Your task to perform on an android device: I want to add Kwality Baking soda powder in the cart as it has 51% discount.
Image 0: 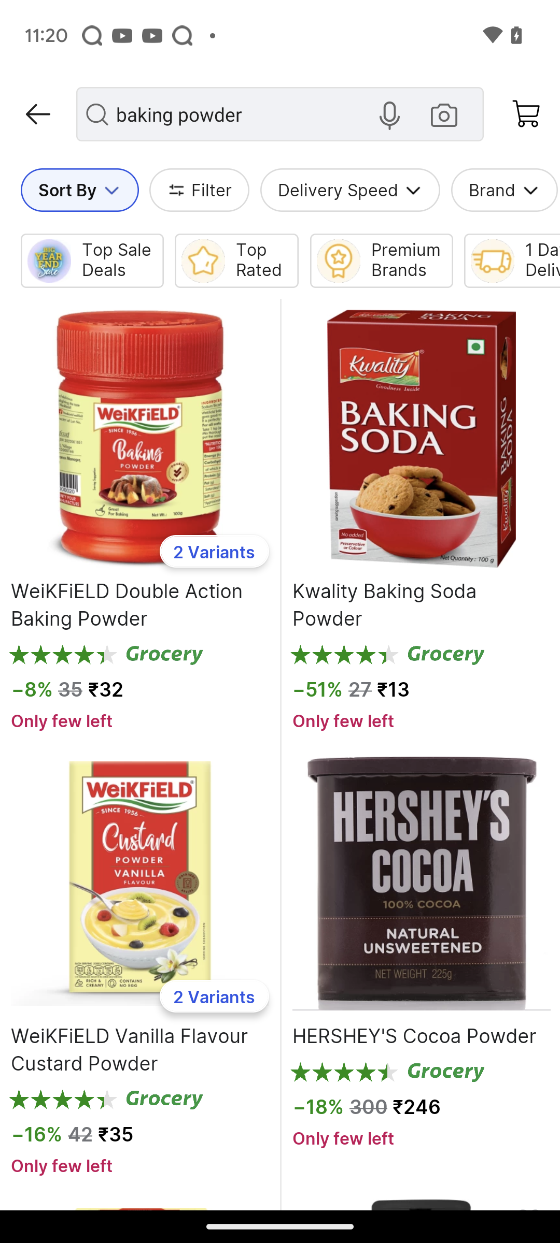
Click on the Kwality Baking soda powder
Step 0: click (421, 438)
Image 1: 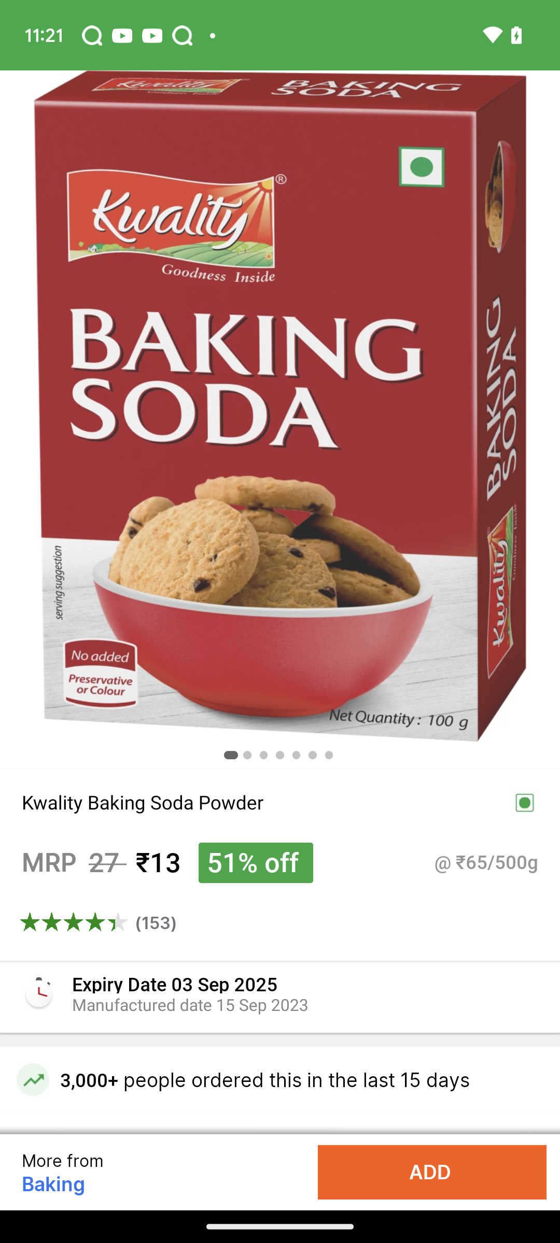
Click on the ADD button
Step 1: click (432, 1172)
Image 2: 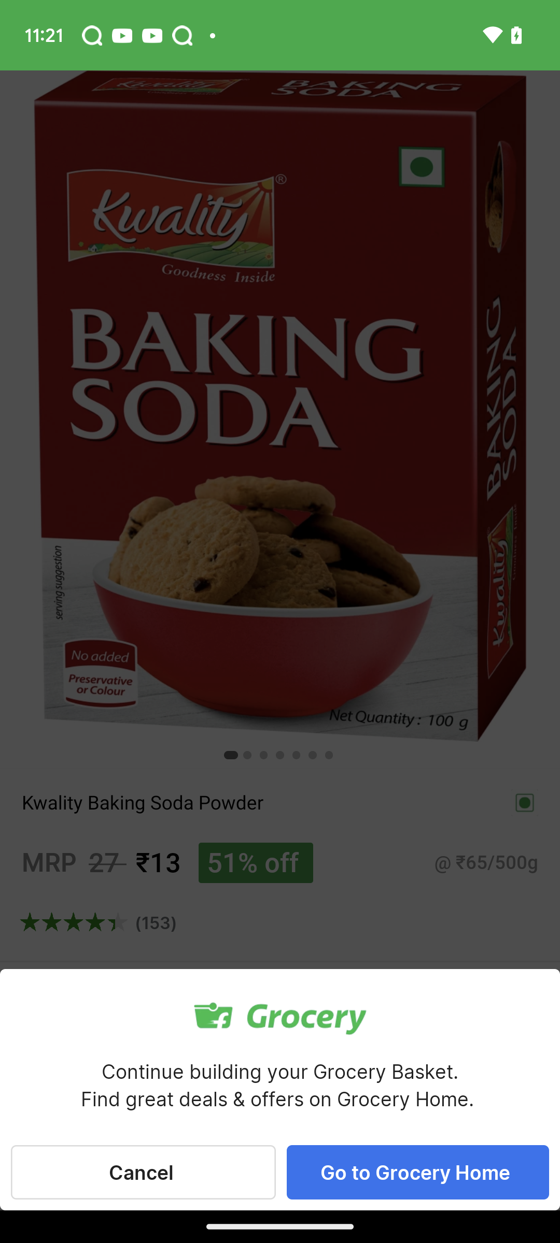
Click on the ADD button
Step 2: wait